Your task to perform on an android device: Open the Migros app and search for basmati rice.
Image 0: 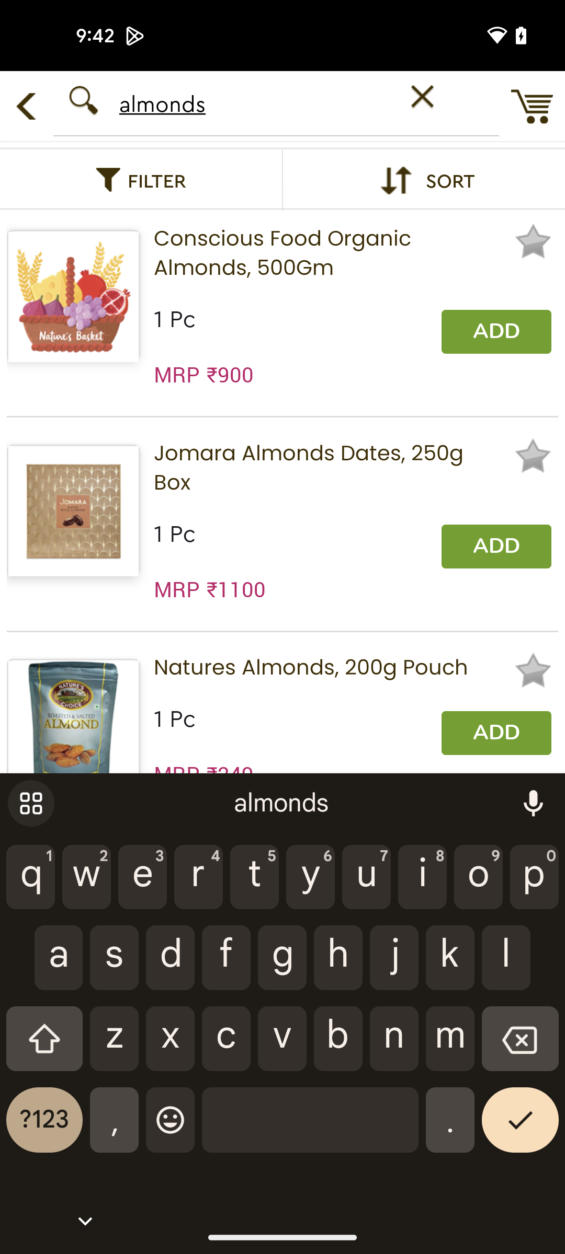
Open the Migros app
Step 0: open app "Migros"
Image 1: 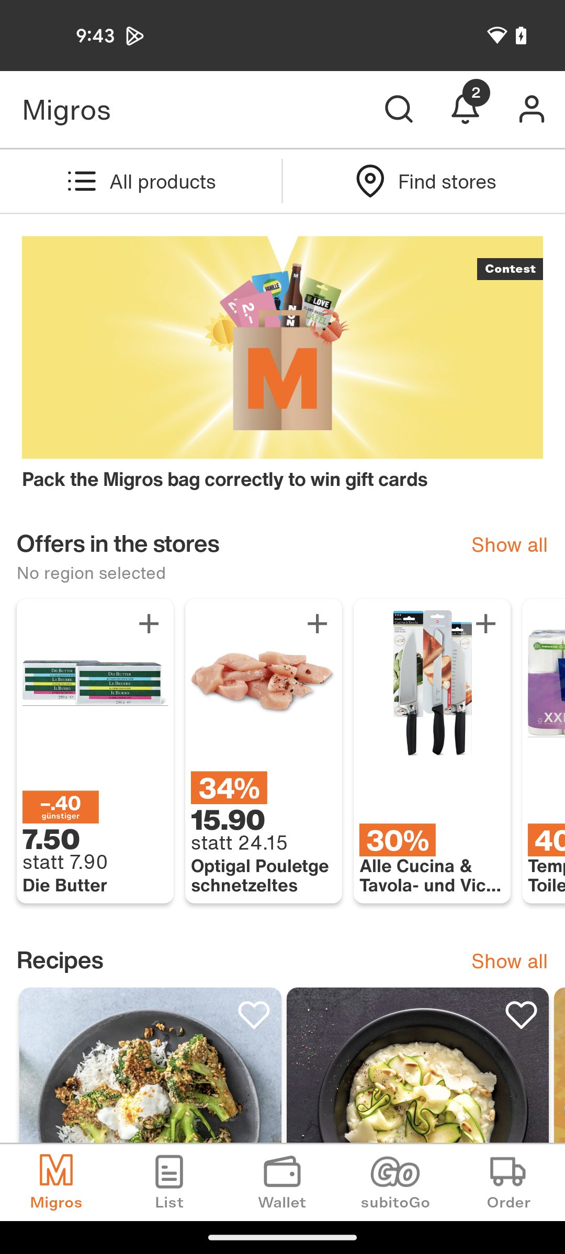
Click on the search bar at the top of the screen
Step 1: click (399, 109)
Image 2: 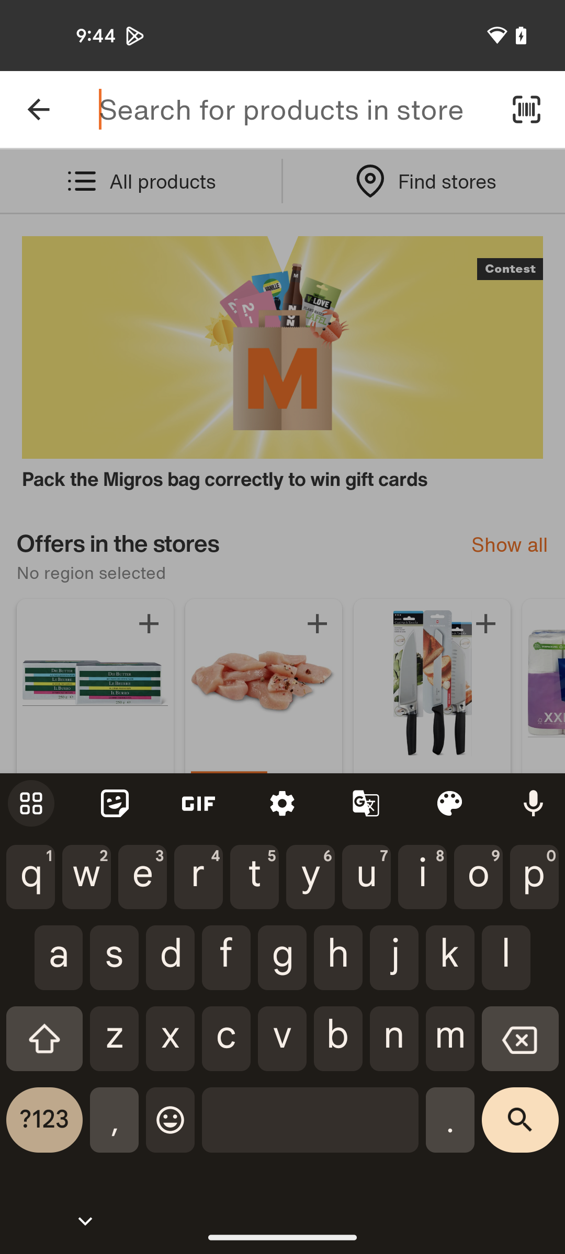
Search for basmati rice
Step 2: type "basmati rice"